Your task to perform on an android device: I want to share the flower show event with Victor at his gmail at victorjonesdbwresearchpersona@gmail.com
Image 0: 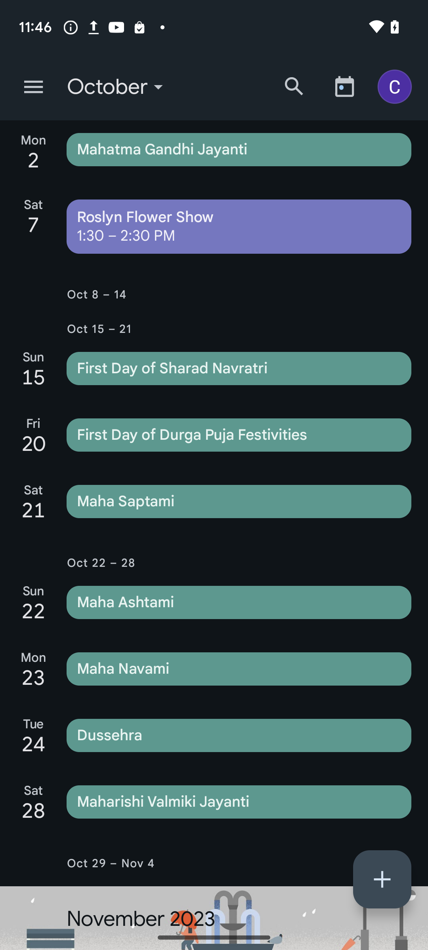
Click on the Roslyn Flower Show event 
Step 0: click (239, 226)
Image 1: 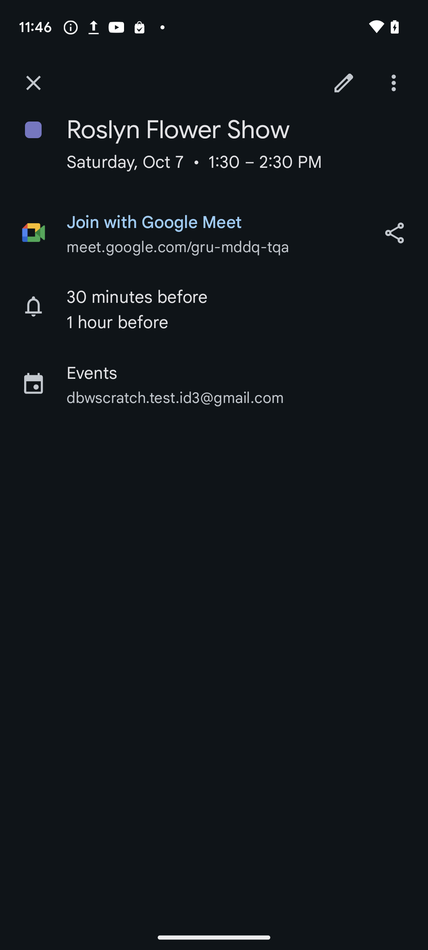
Click on the share button
Step 1: click (394, 233)
Image 2: 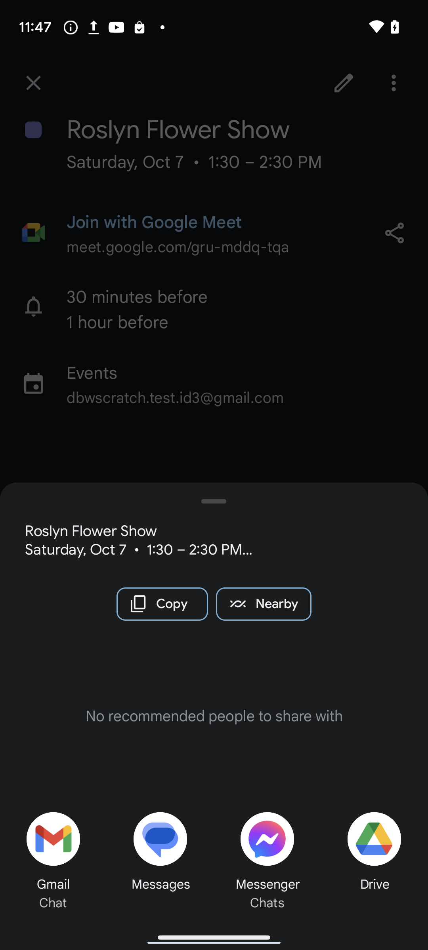
Click on the gmail chat option
Step 2: click (53, 855)
Image 3: 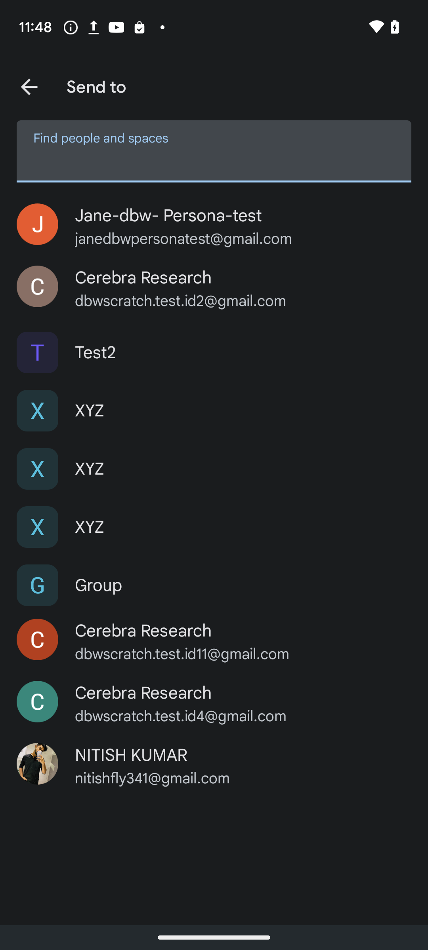
Type victorjonesdbwresearchpersona@gmail.com as the recepient id
Step 3: type "victorjonesdbwresearchpersona@gmail.com"
Image 4: 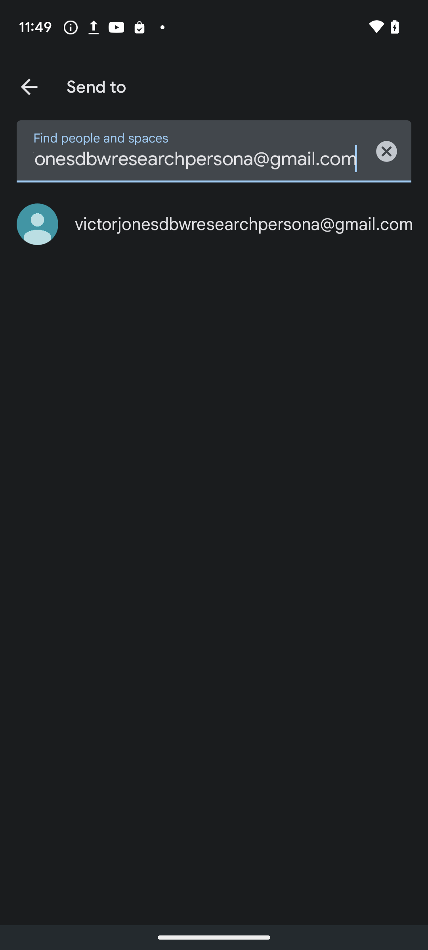
Click on the suggested email id
Step 4: click (251, 224)
Image 5: 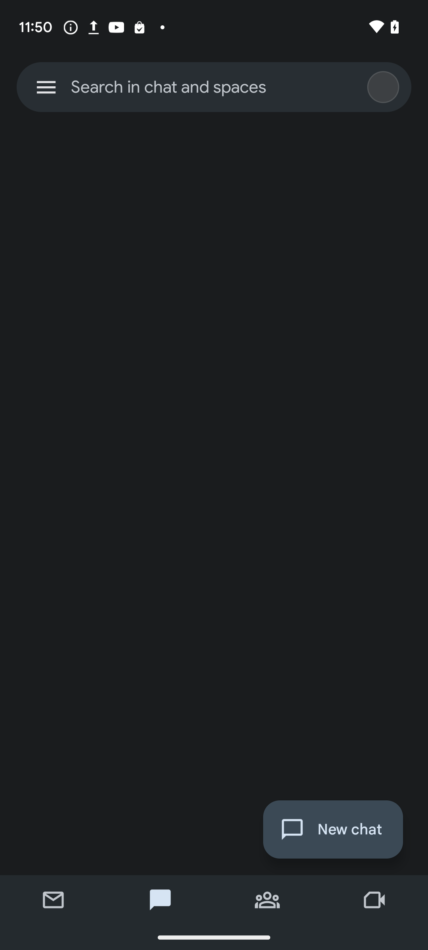
Click on the suggested email id
Step 5: wait
Image 6: 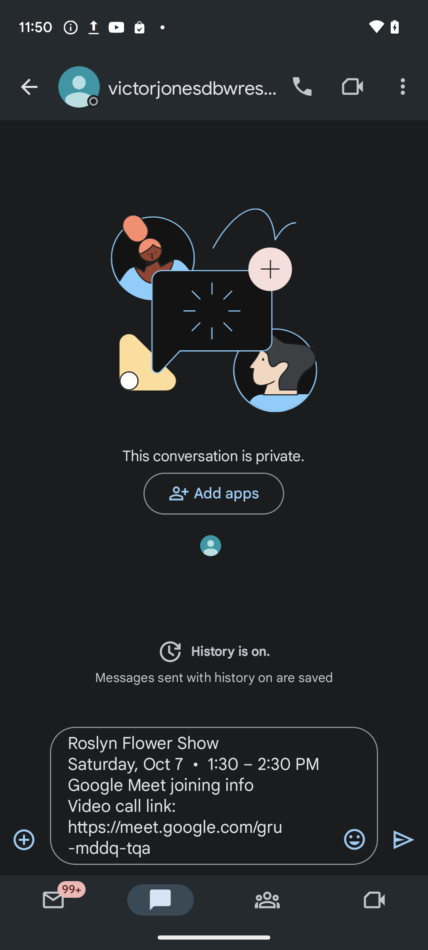
Click on the send option in the bottom right of the screen
Step 6: click (404, 840)